Your task to perform on an android device: It's unfortunate that I'm out of tomato stock because I wanted to prepare tomato soup tonight. Use the Blinkit app to find tomatoes.
Image 0: 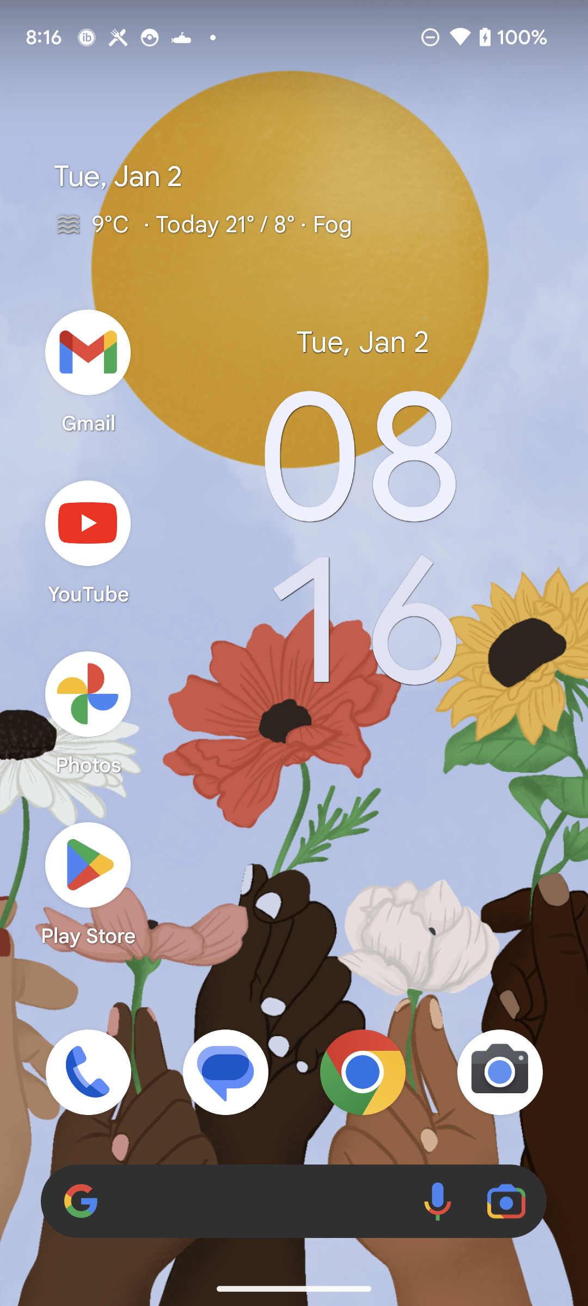
Open Blinkit App
Step 0: open app "Blinkit"
Image 1: 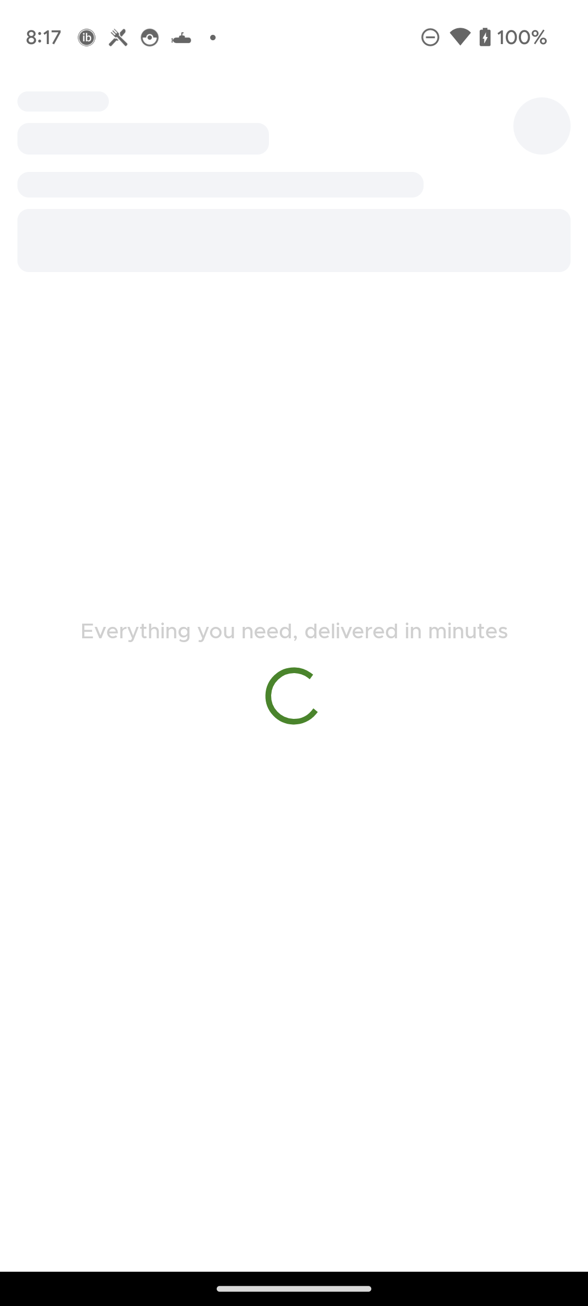
Open Blinkit App
Step 1: wait
Image 2: 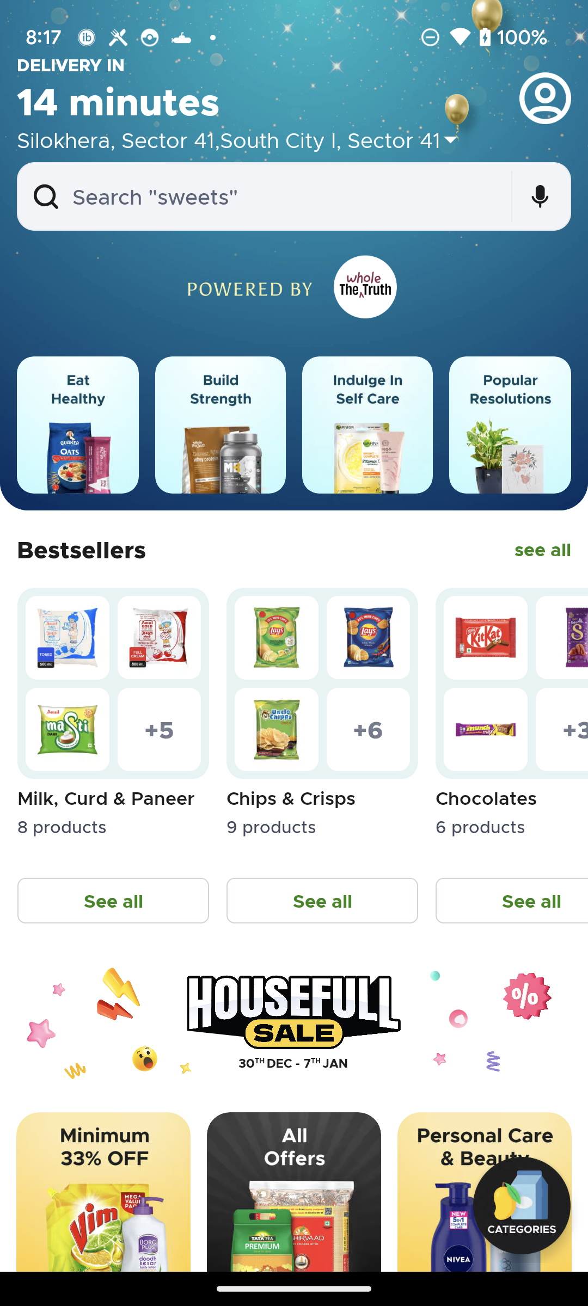
Click on the Search bar at the top of the screen
Step 2: click (283, 196)
Image 3: 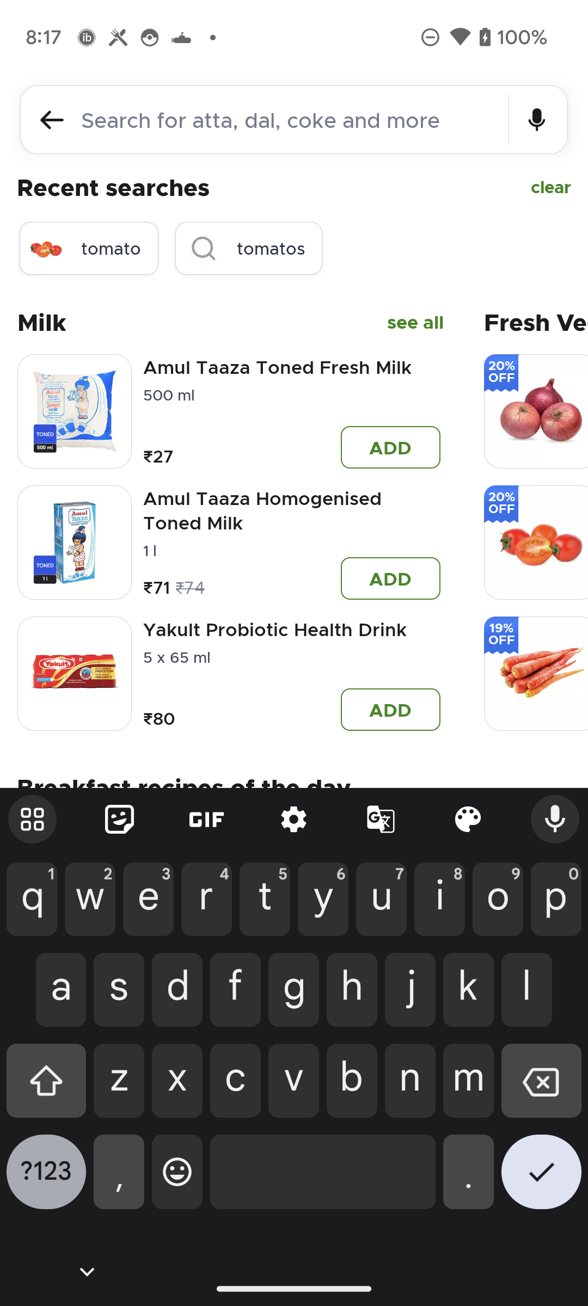
Search for Tomatoes
Step 3: type "Tomatoes"
Image 4: 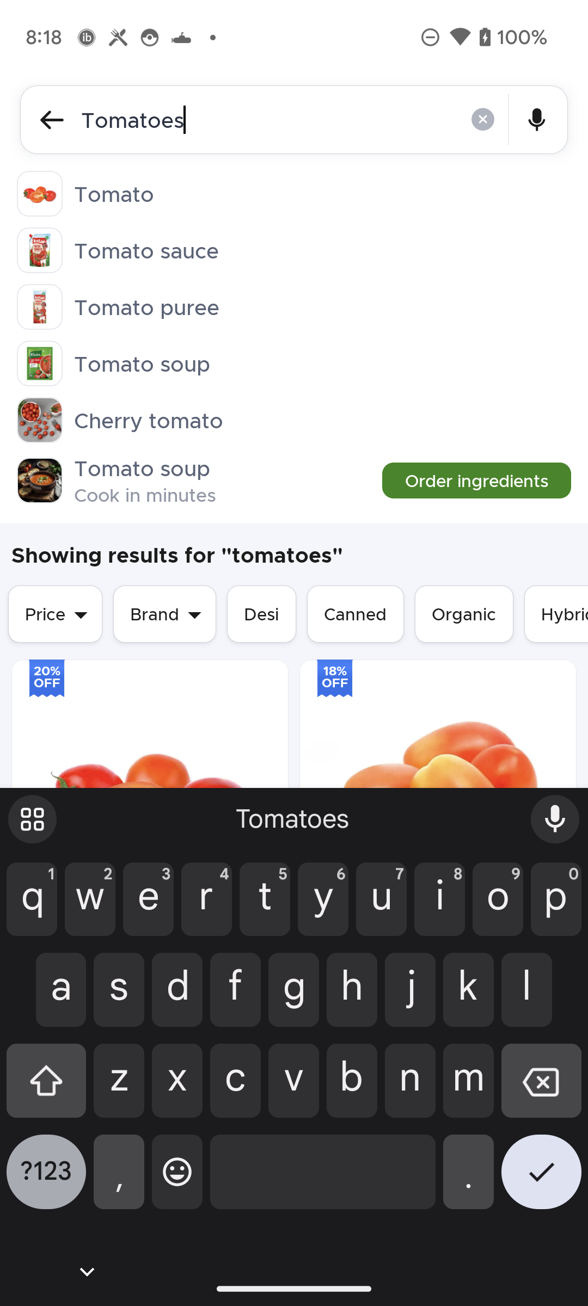
Click on the tick button at the bottom right corner of the screen
Step 4: click (541, 1180)
Image 5: 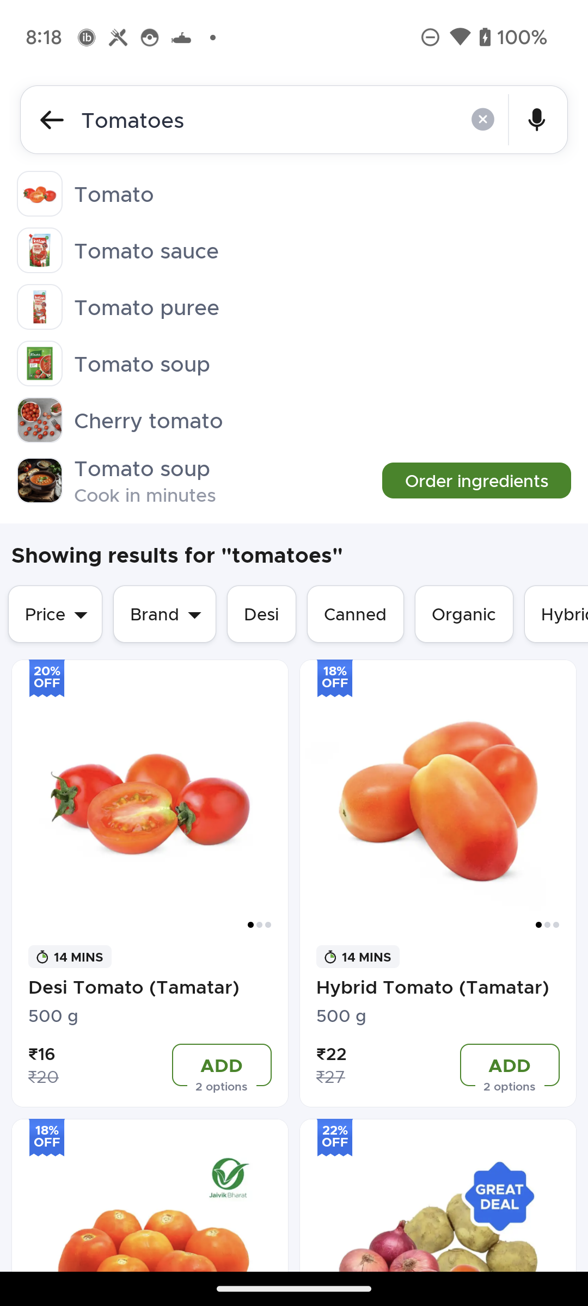
swipe up
Step 5: scroll down